Your task to perform on an android device: Open the ToysPoint app and search for Barbie doll
Image 0: 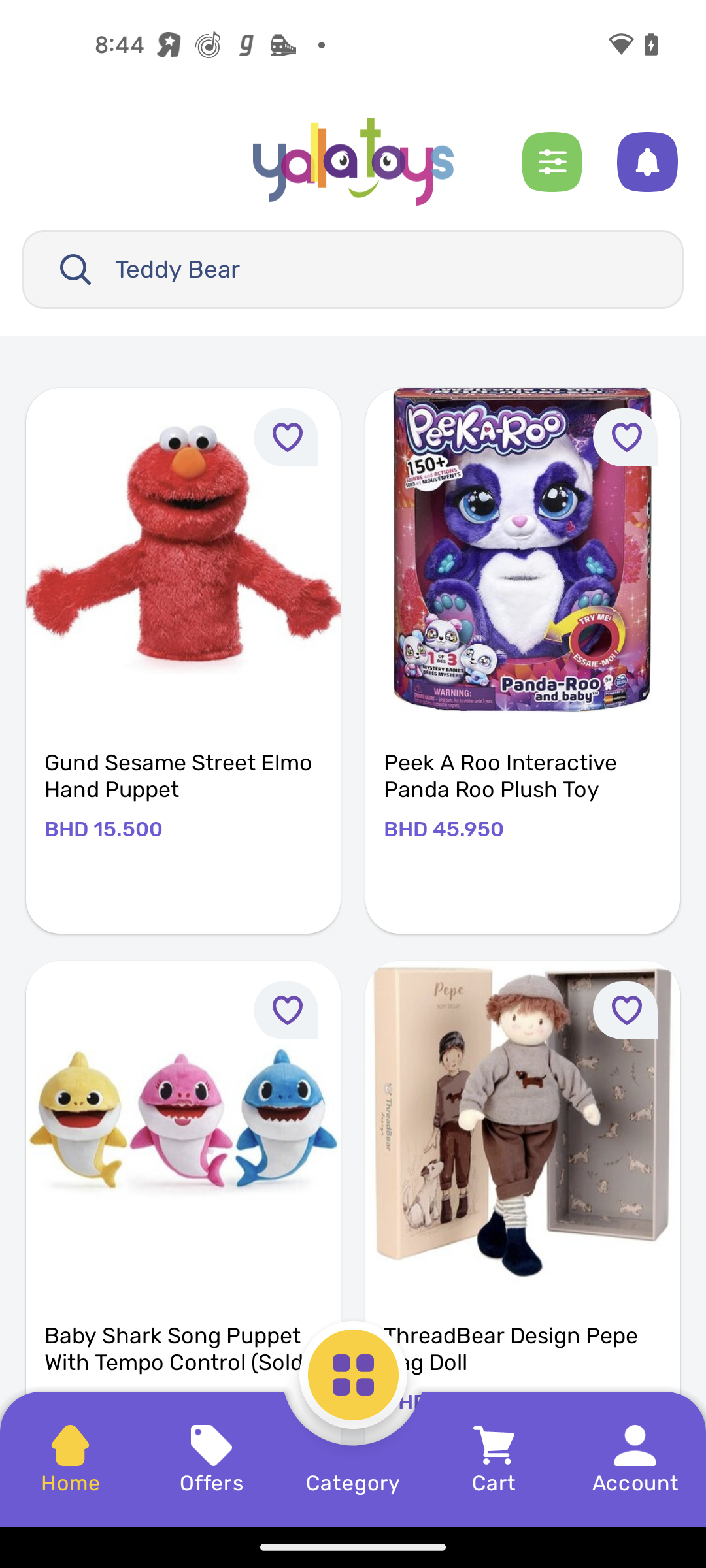
Open the ToysPoint app
Step 0: open app "ToysPoint"
Image 1: 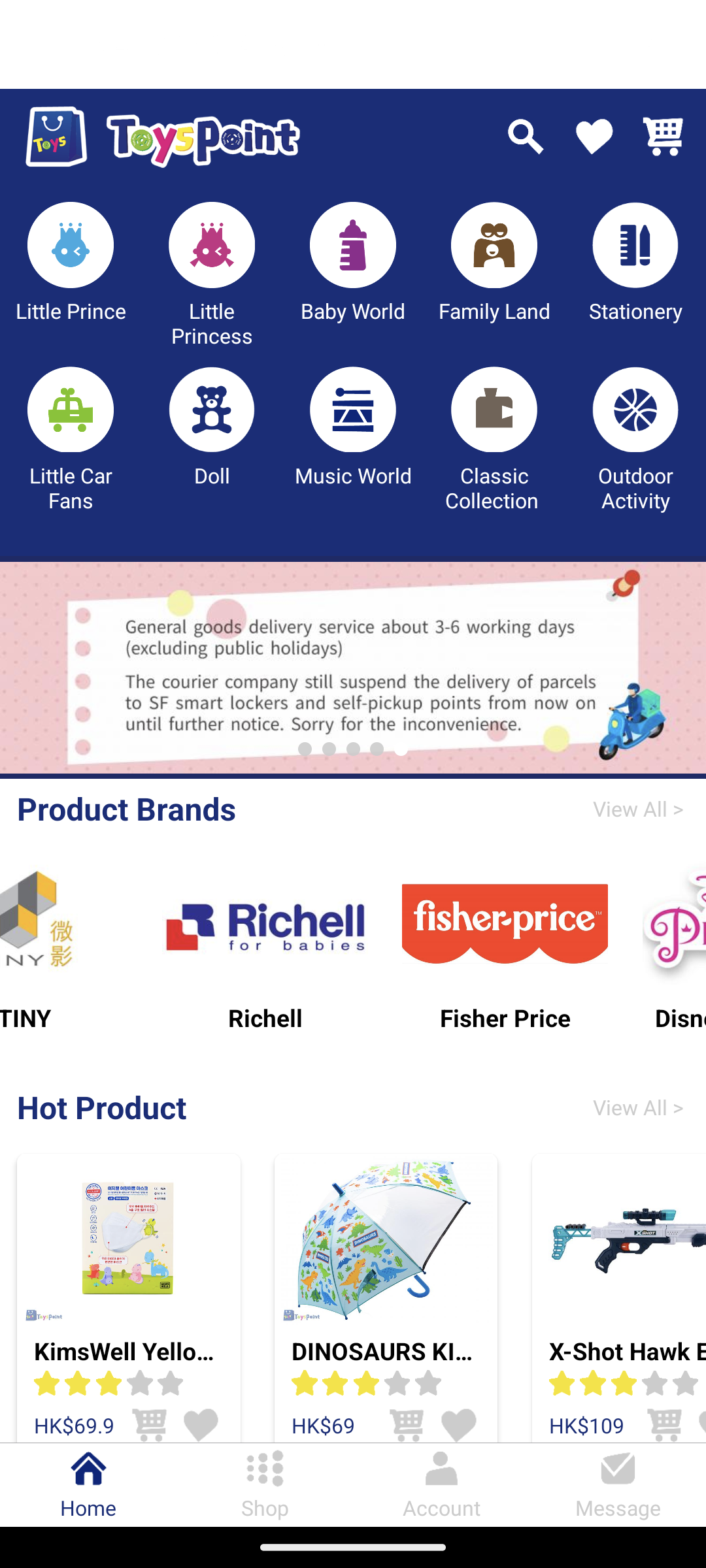
Click on the search icon at the top of the screen
Step 1: click (520, 135)
Image 2: 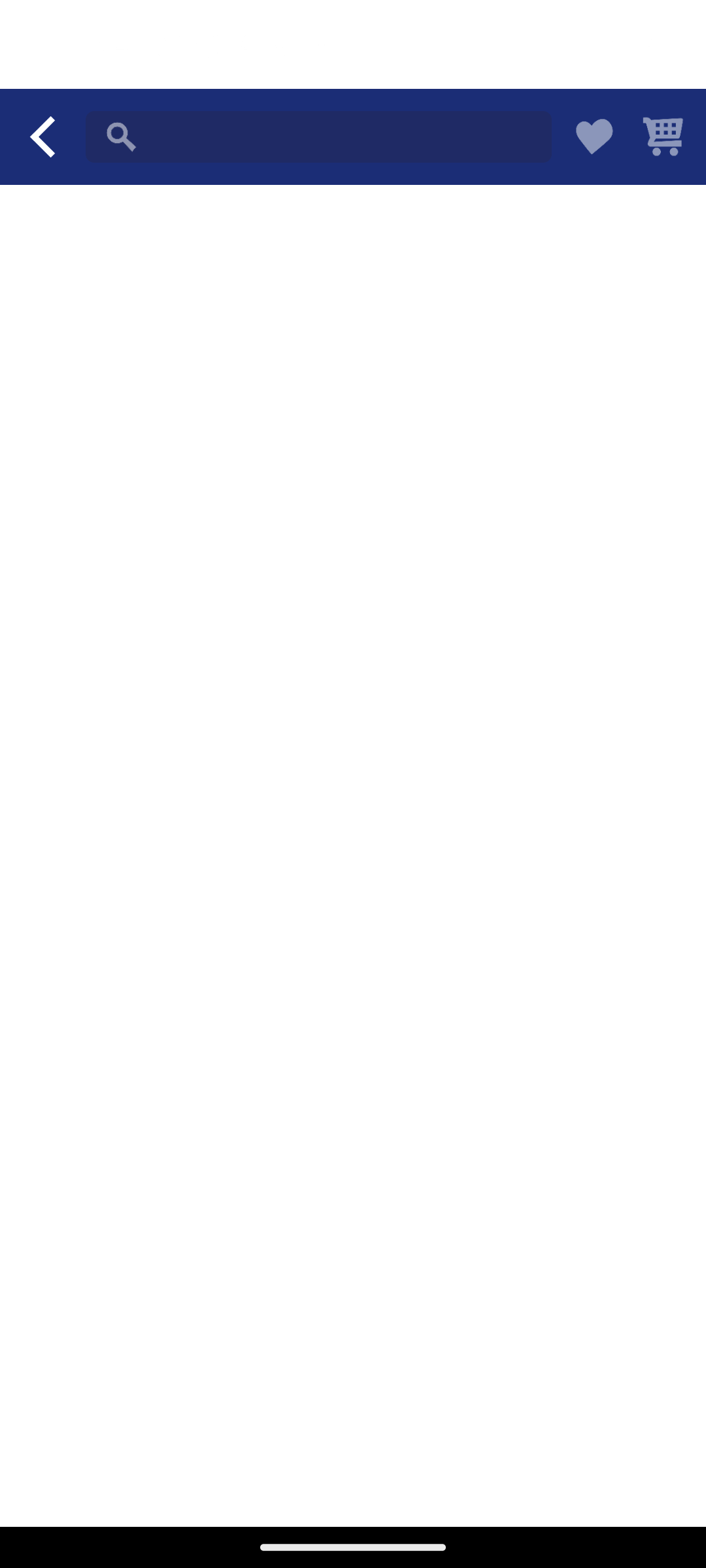
Click on the search bar at the top of the screen
Step 2: click (318, 137)
Image 3: 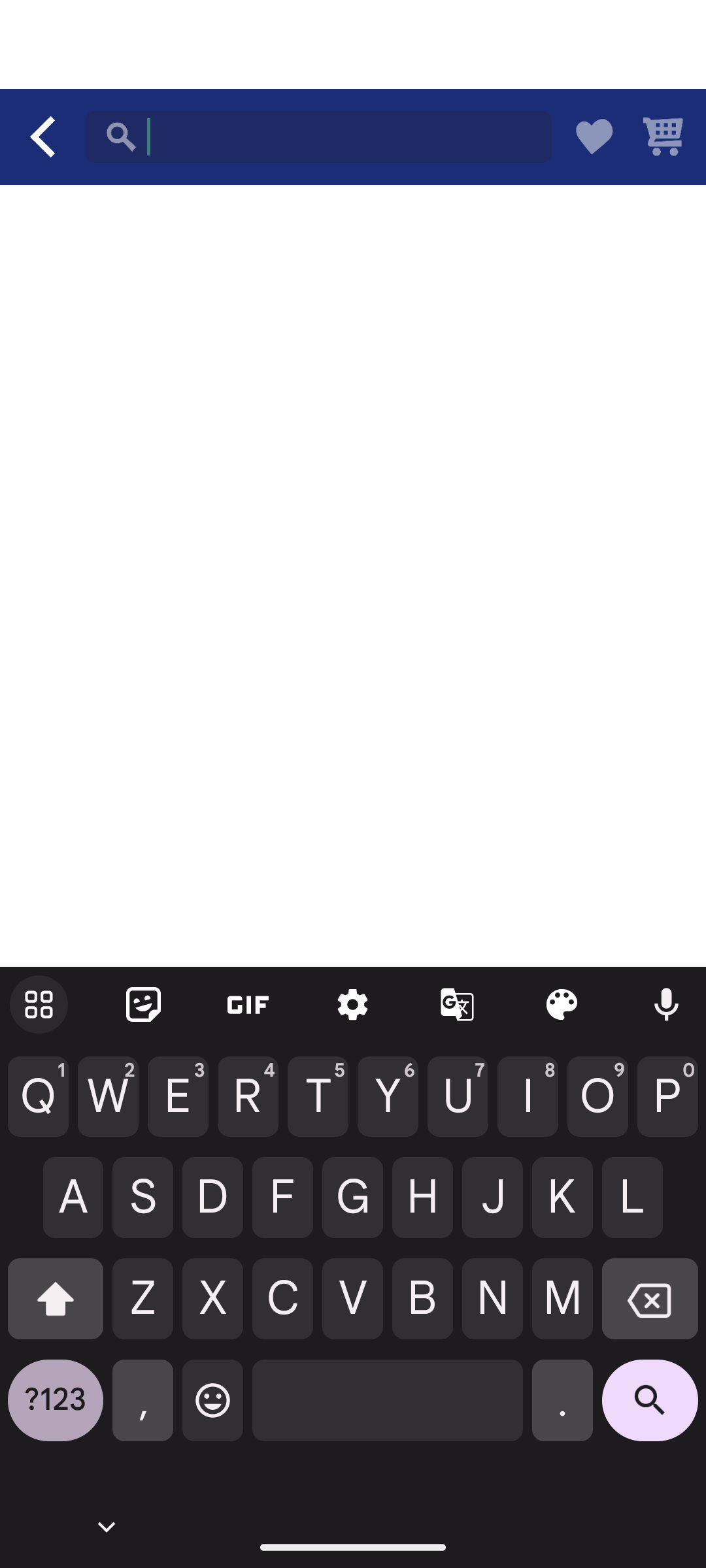
Type Barbie doll
Step 3: type "Barbie doll"
Image 4: 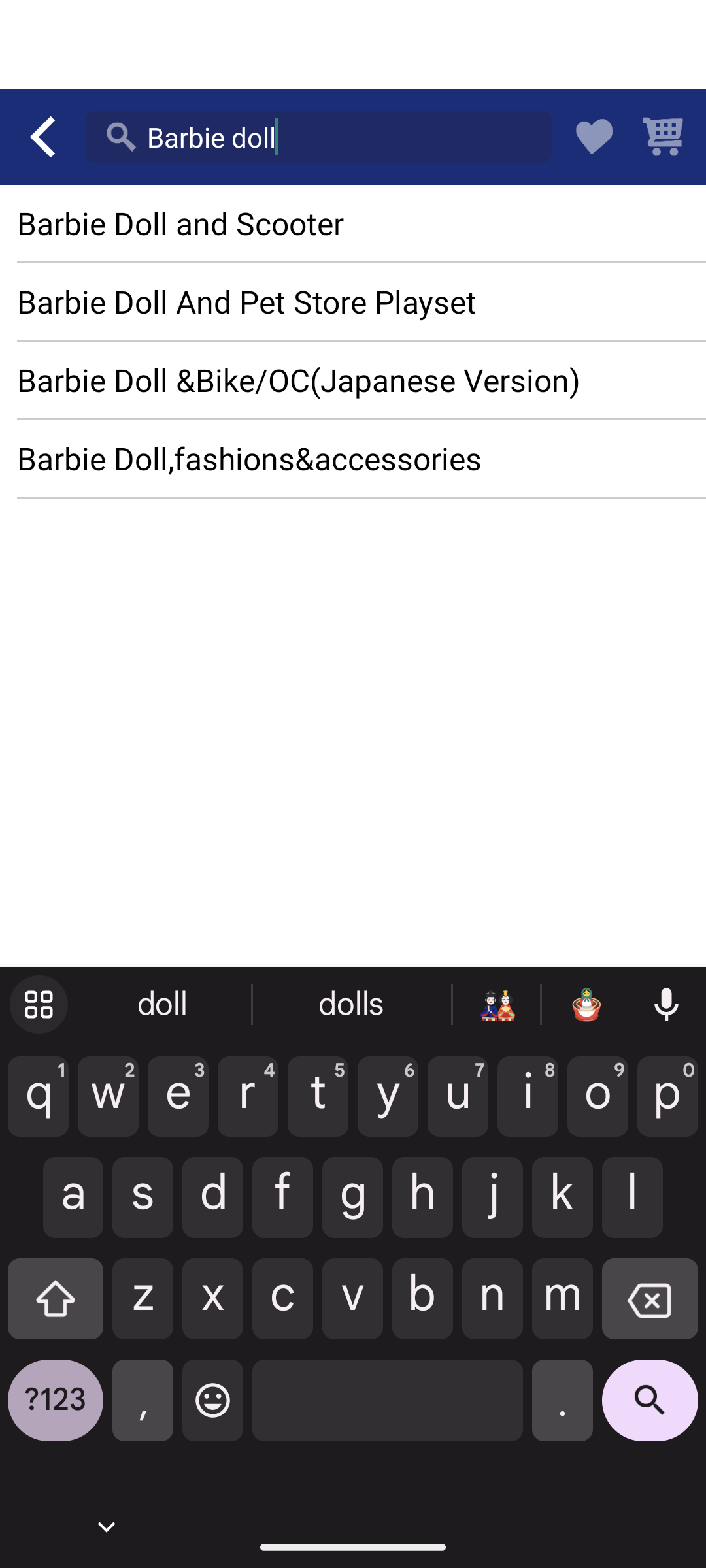
Click on the search icon at the bottom right corner
Step 4: click (650, 1410)